Your task to perform on an android device: Open the flipkart and lookup for Tata tea premium
Image 0: 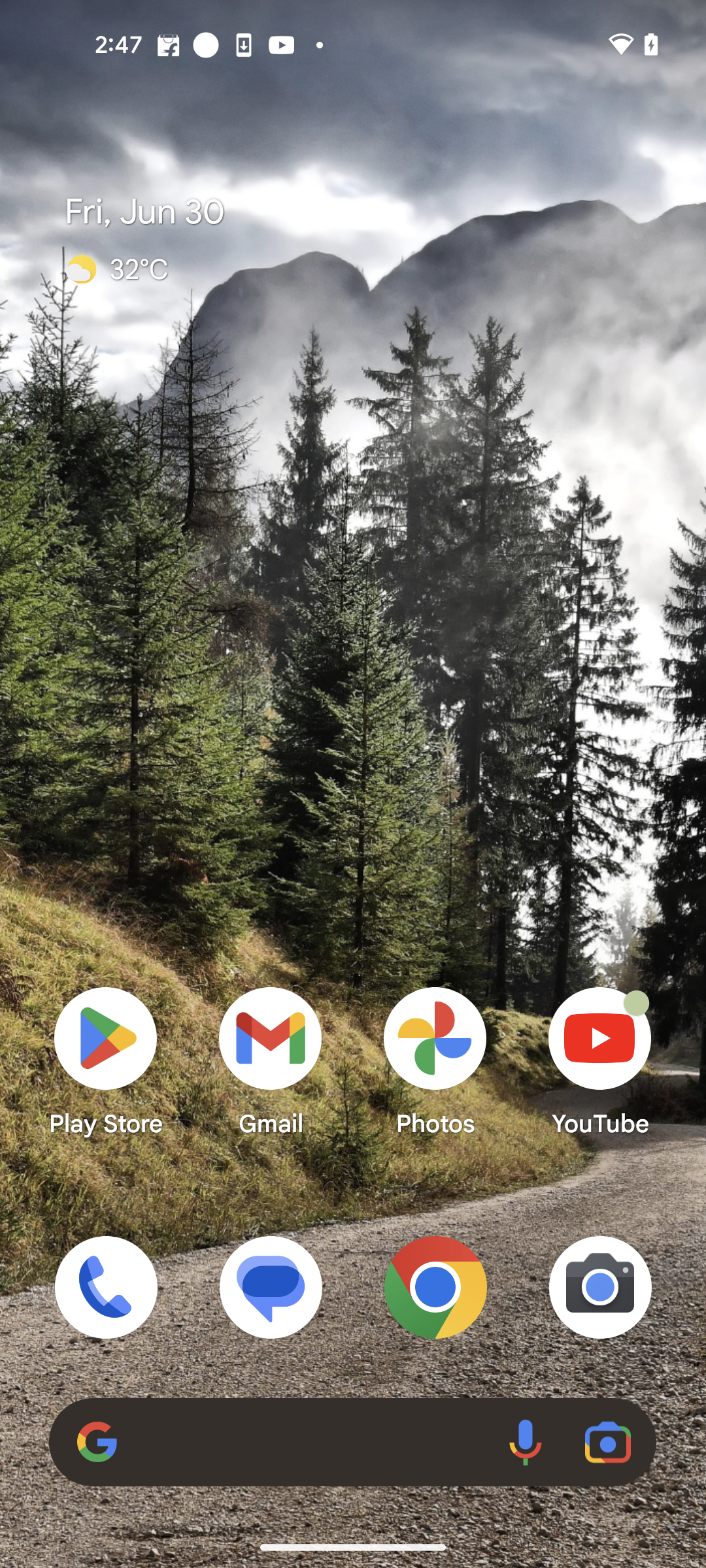
Open the Flipkart app
Step 0: open app "Flipkart"
Image 1: 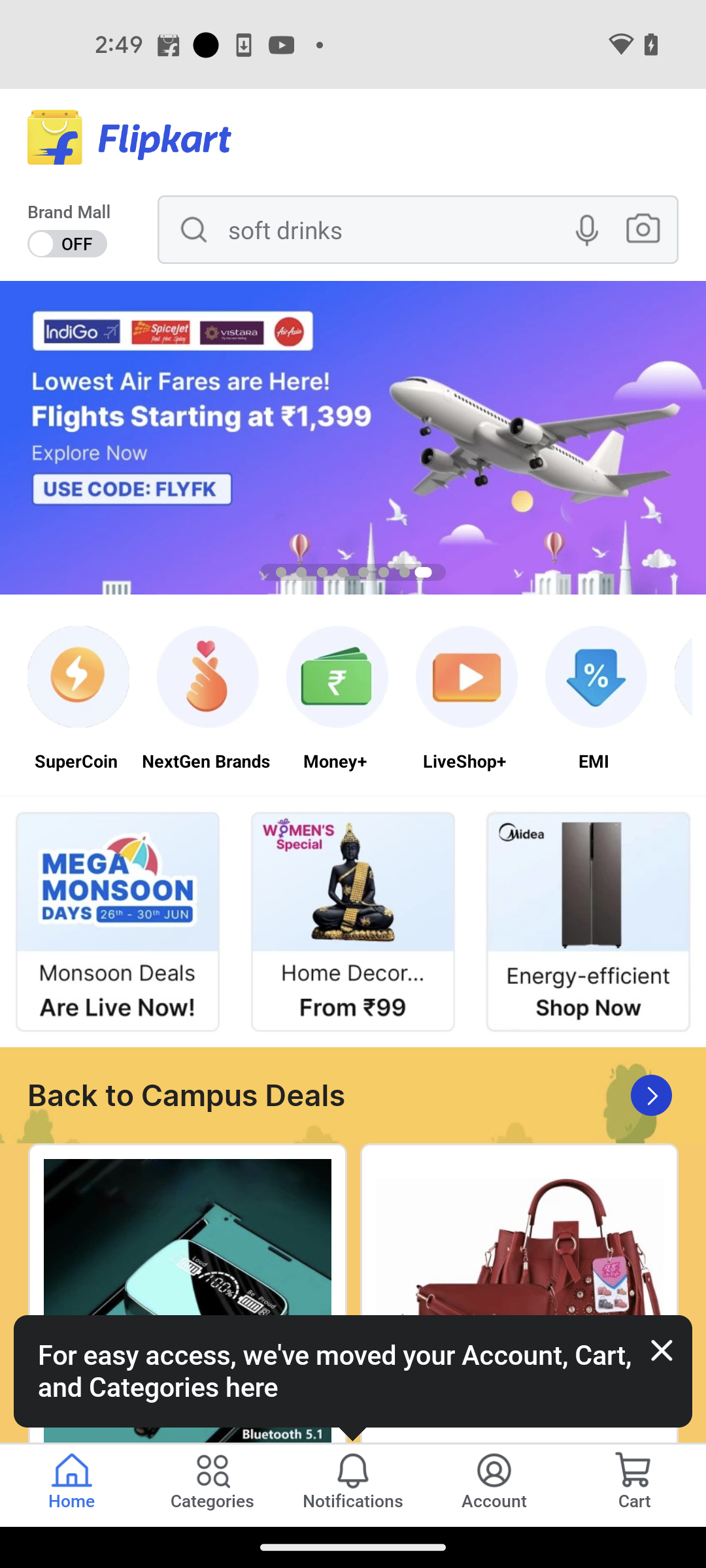
Click on the search bar
Step 1: click (285, 238)
Image 2: 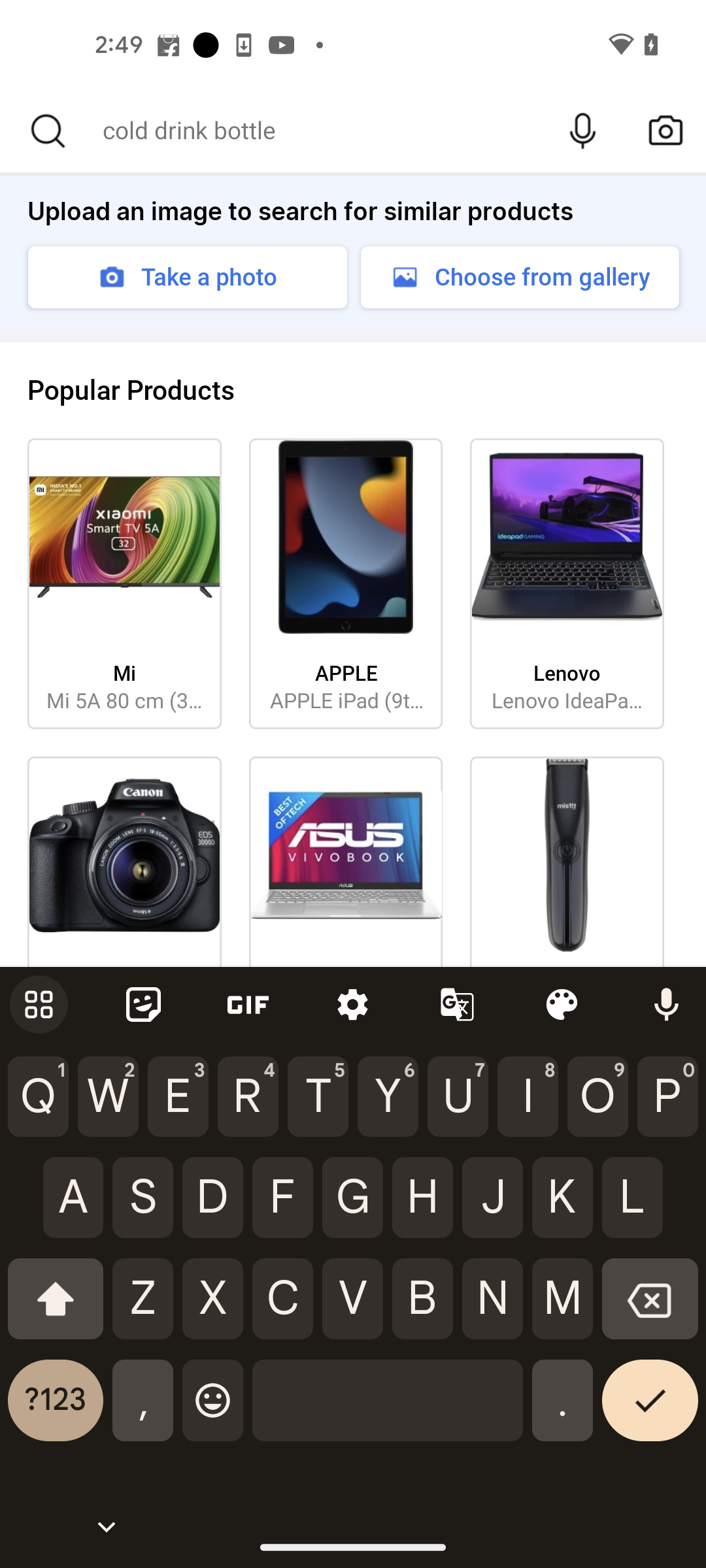
Type Tata tea in the search bar
Step 2: type "Tata tea"
Image 3: 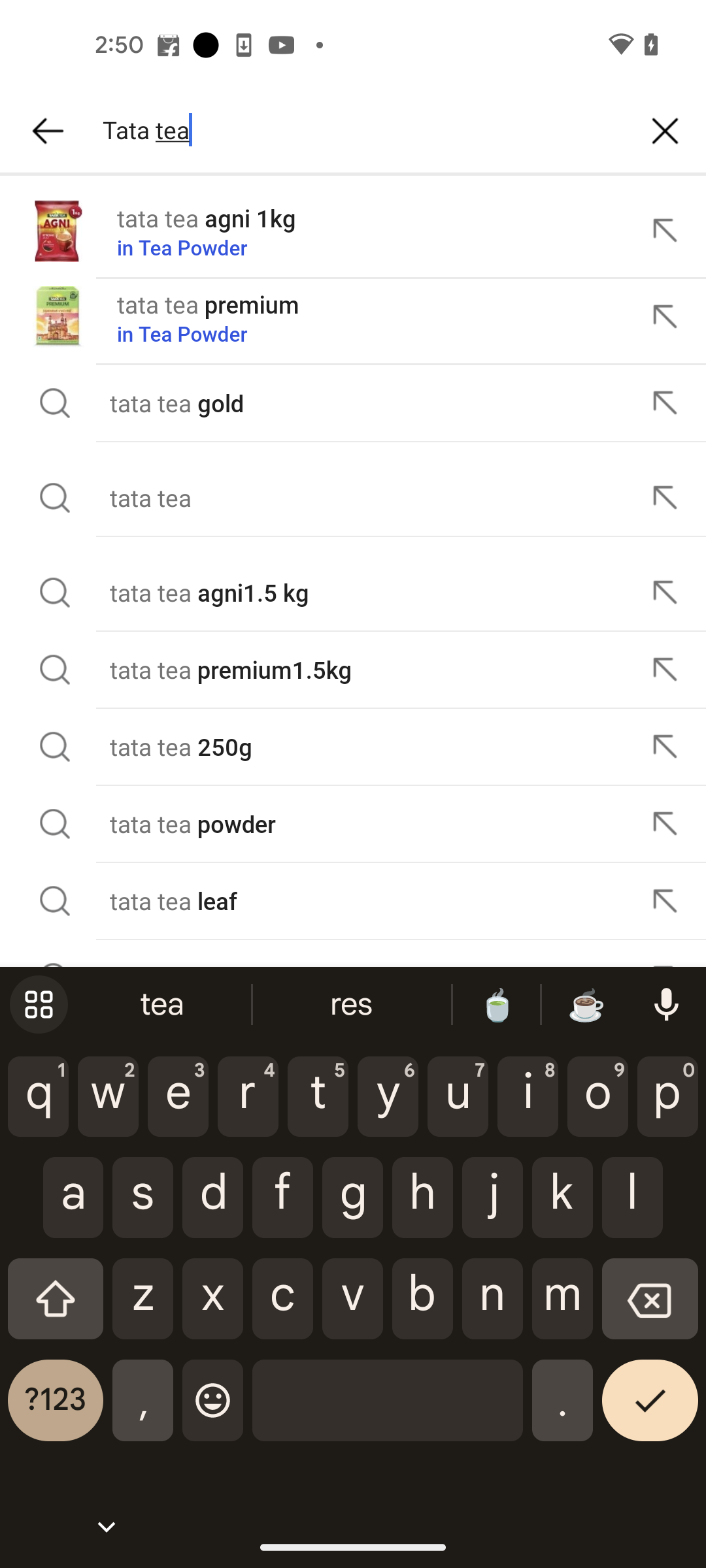
Select Tata tea premium from the list
Step 3: click (208, 334)
Image 4: 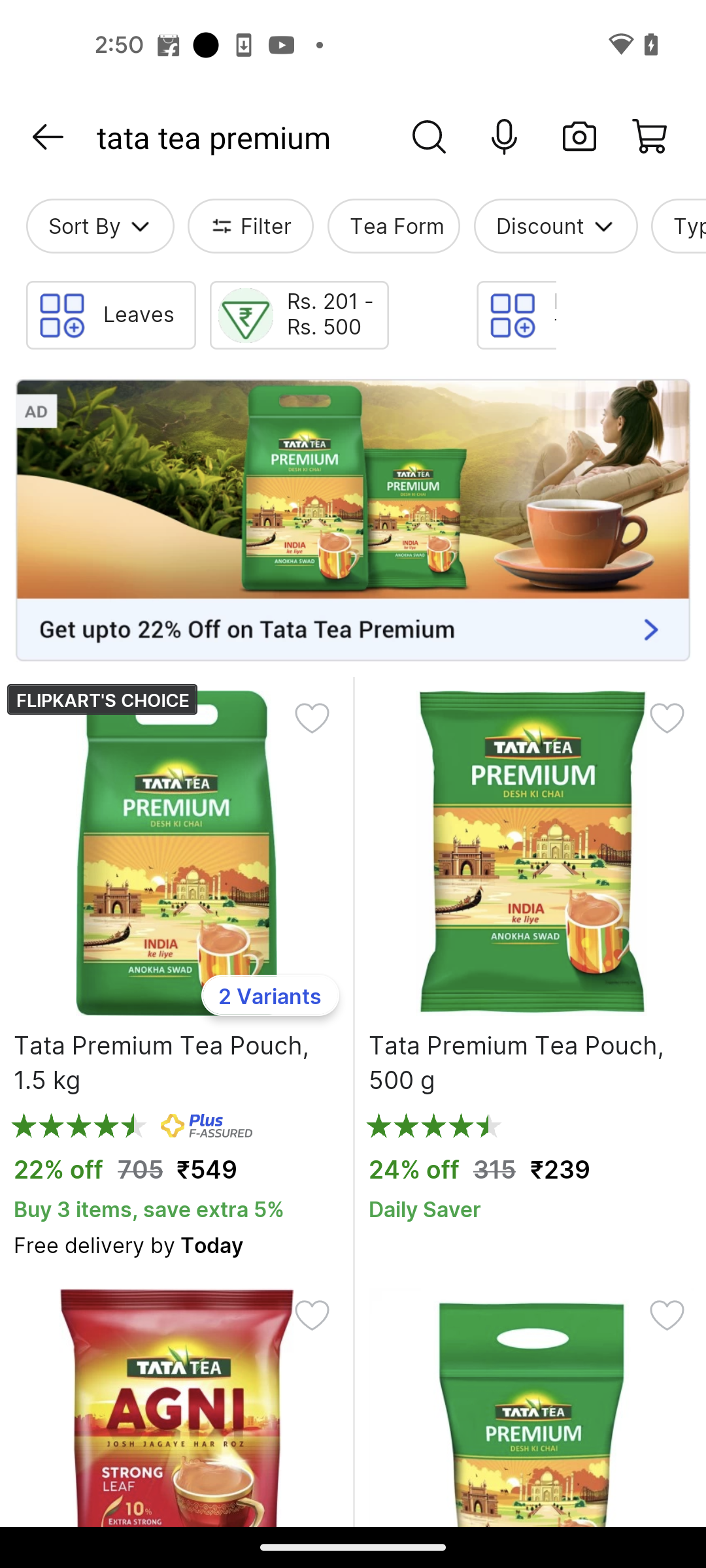
Scroll down to view options.
Step 4: scroll down
Image 5: 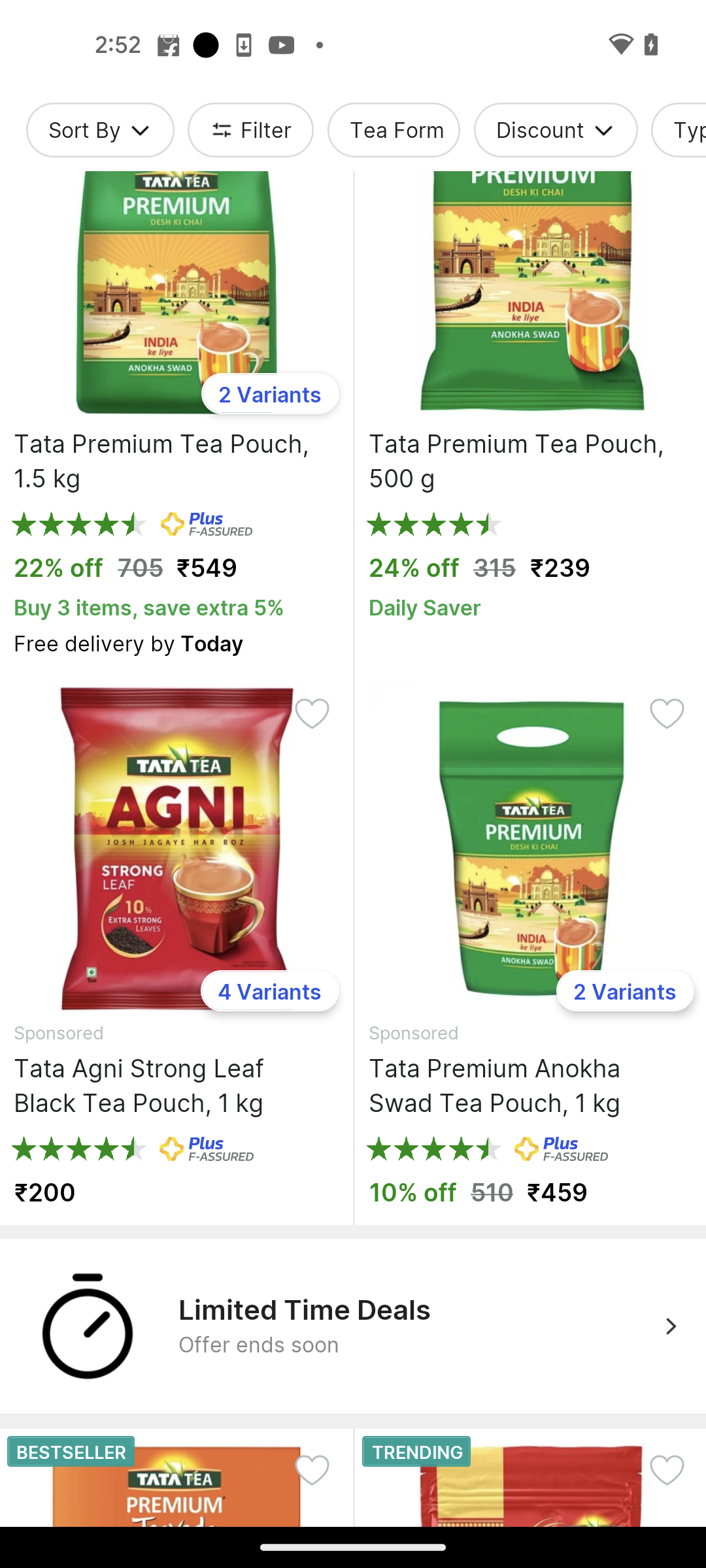
Click on the first option Tata tea Premium Tea poch
Step 5: click (180, 346)
Image 6: 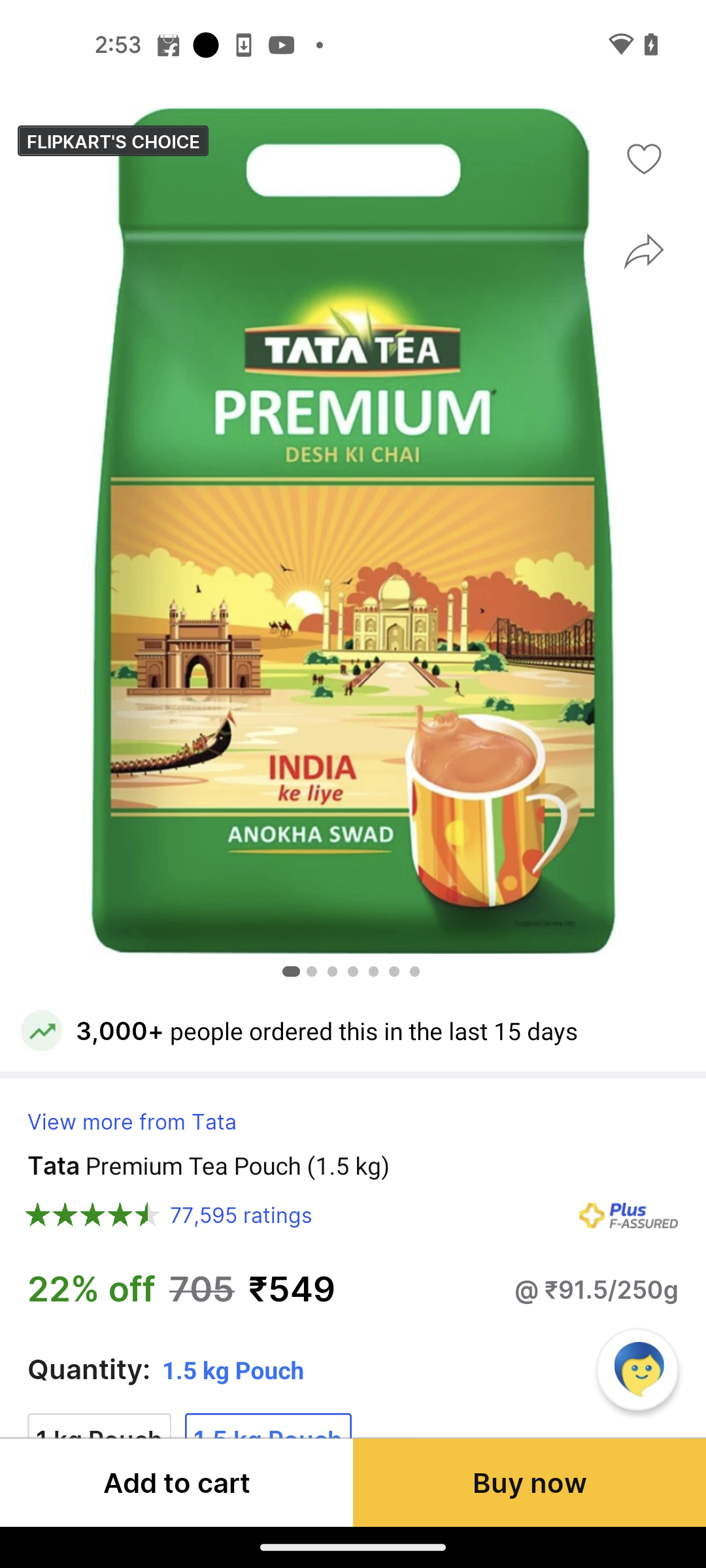
Swipe left to view more images.
Step 6: scroll right
Image 7: 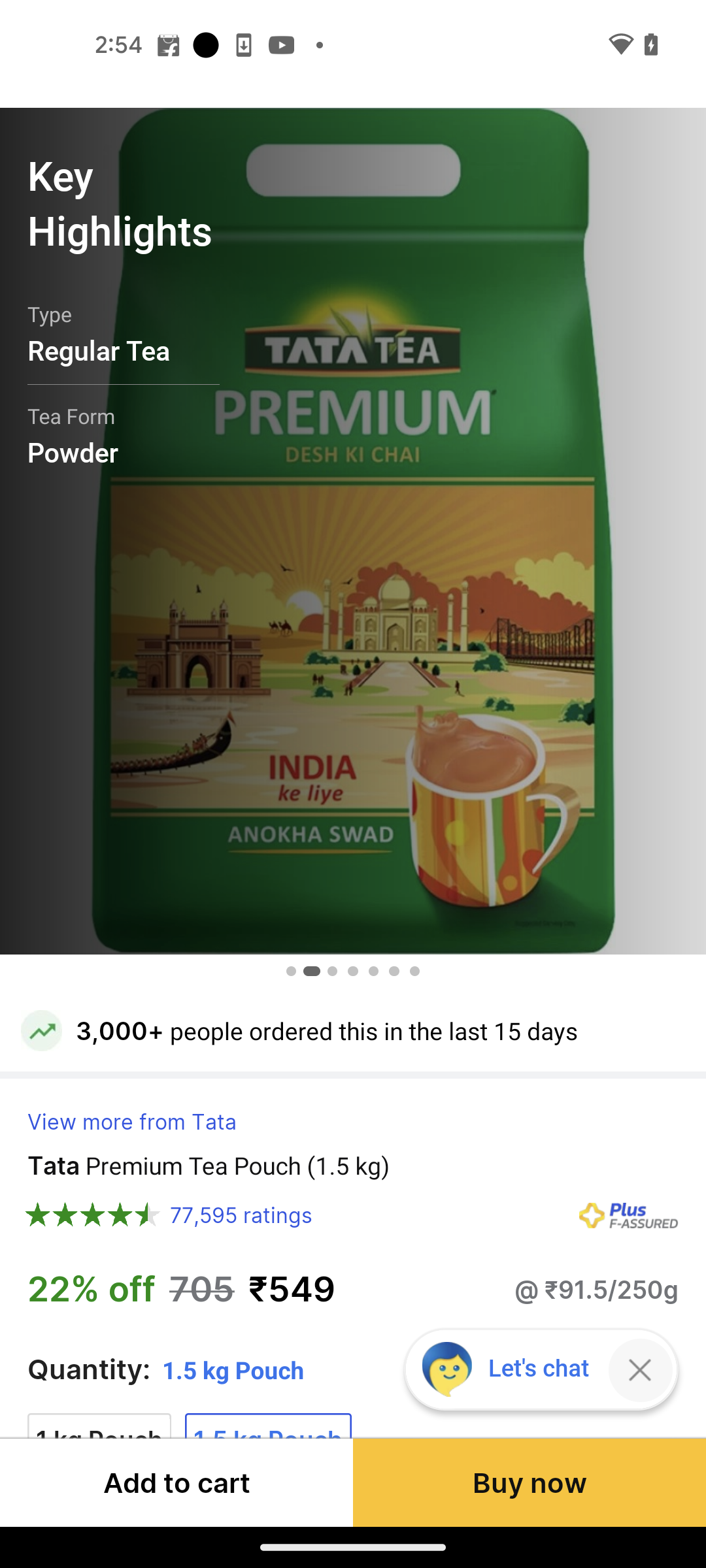
Swipe left to view more images.
Step 7: scroll right
Image 8: 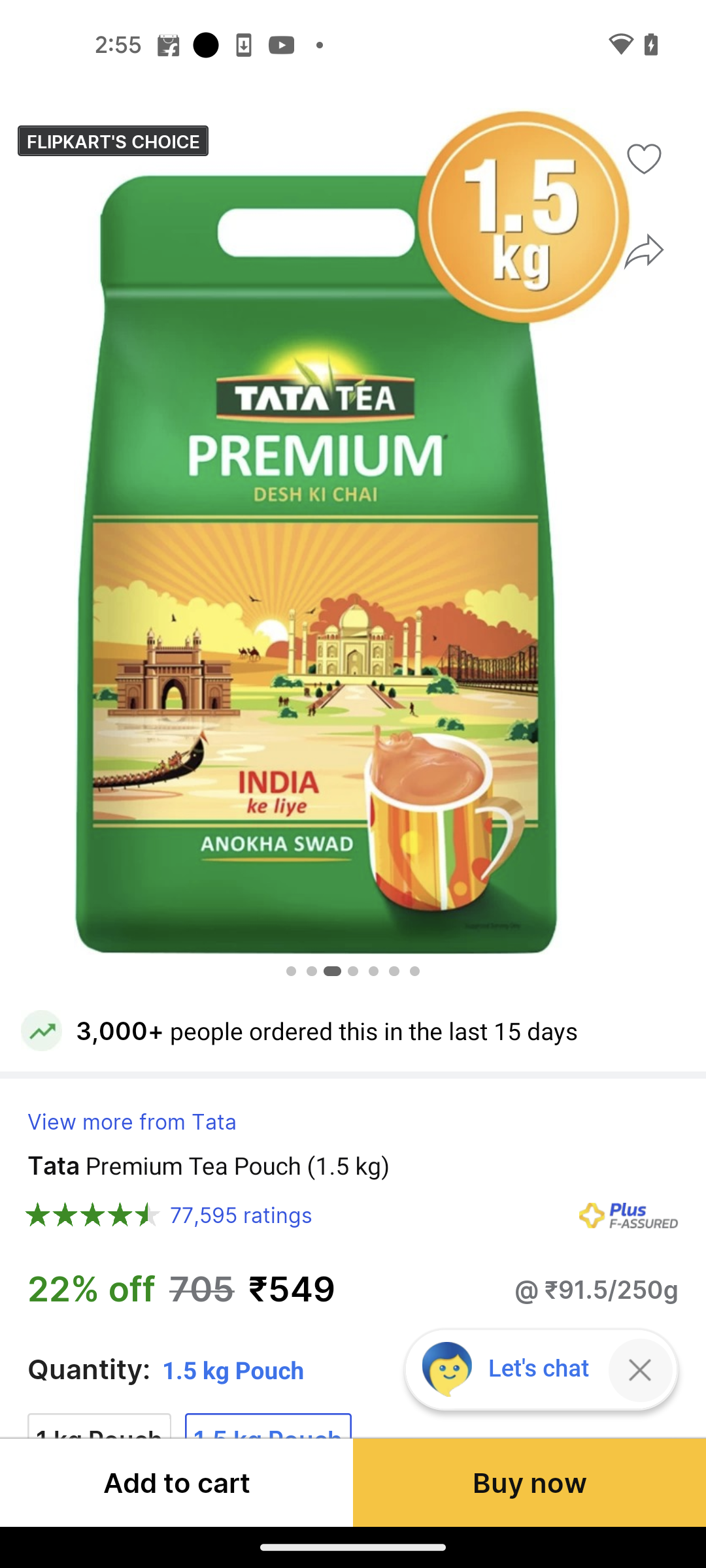
Swipe left to view more images.
Step 8: scroll right